Your task to perform on an android device: NWT Adidas Tricot JOGGERS looks suitable to buy but i want to view more details of the product , View the details of the NWT Adidas Tricot JOGGERS in the eBay app
Image 0: 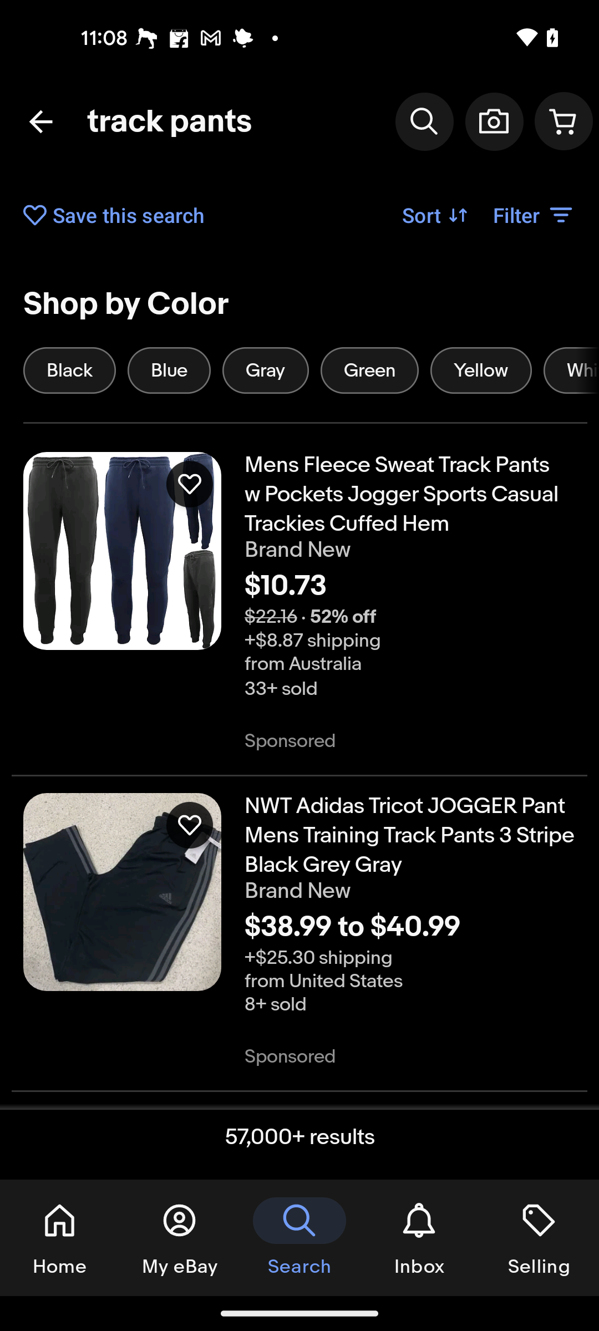
Click on the NWT Adidas Tricot JOGGERS 
Step 0: click (410, 835)
Image 1: 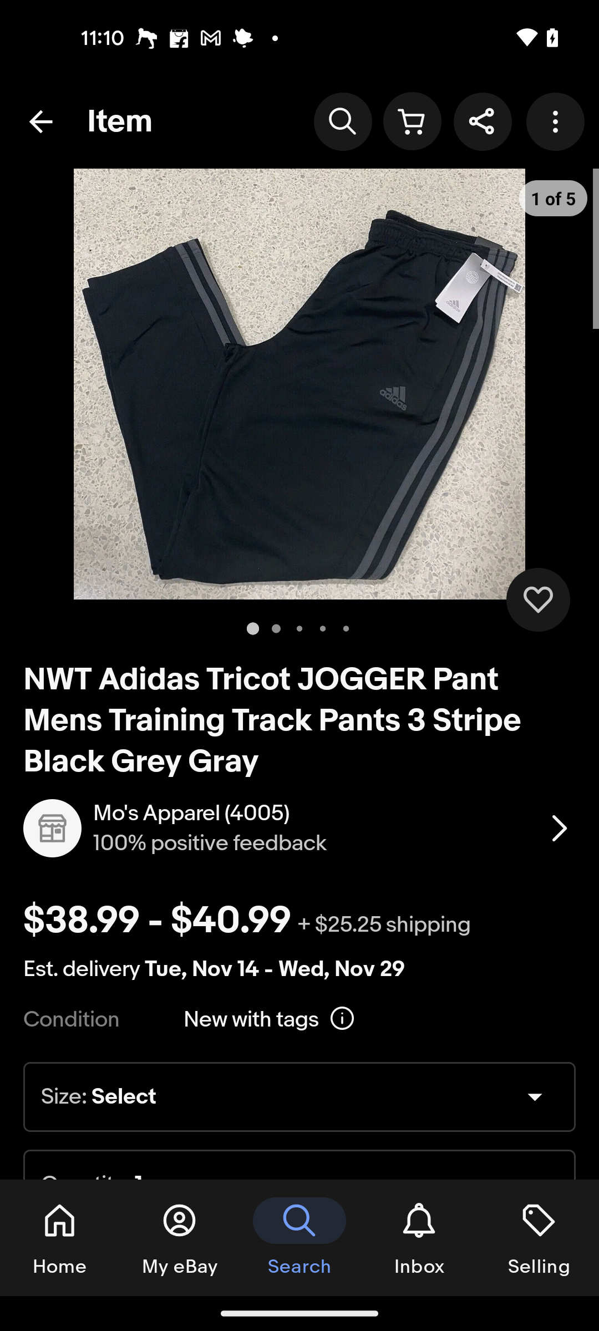
Swipe up for more product details
Step 1: scroll down
Image 2: 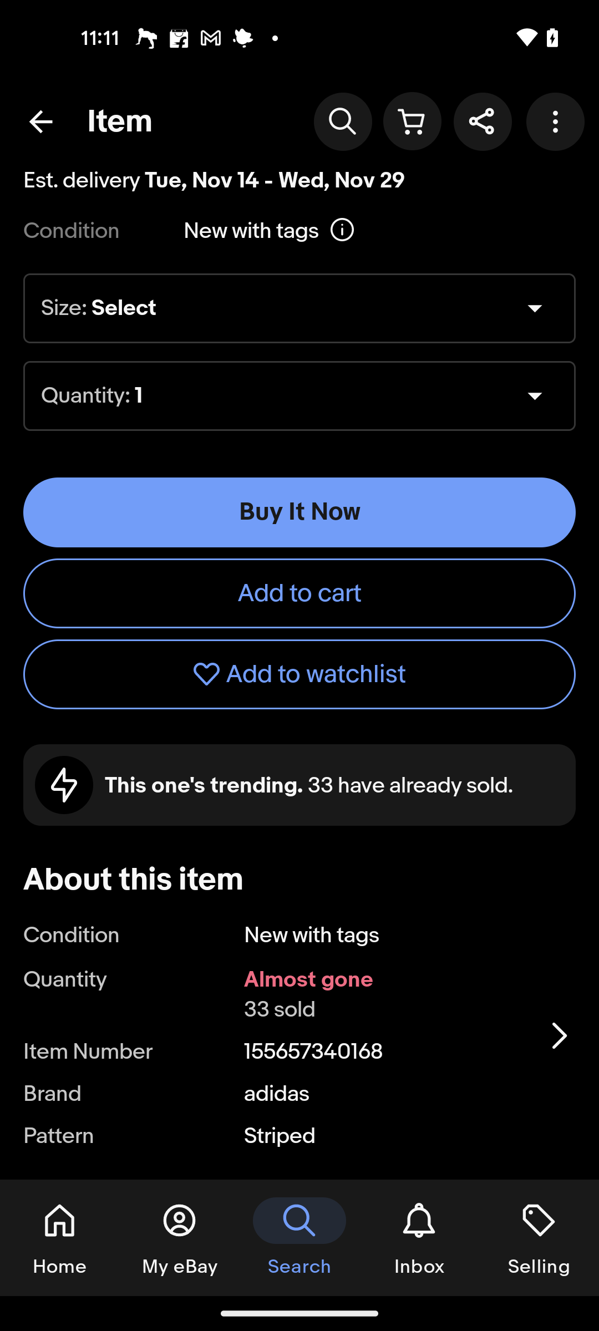
Swipe up for more product details
Step 2: scroll down
Image 3: 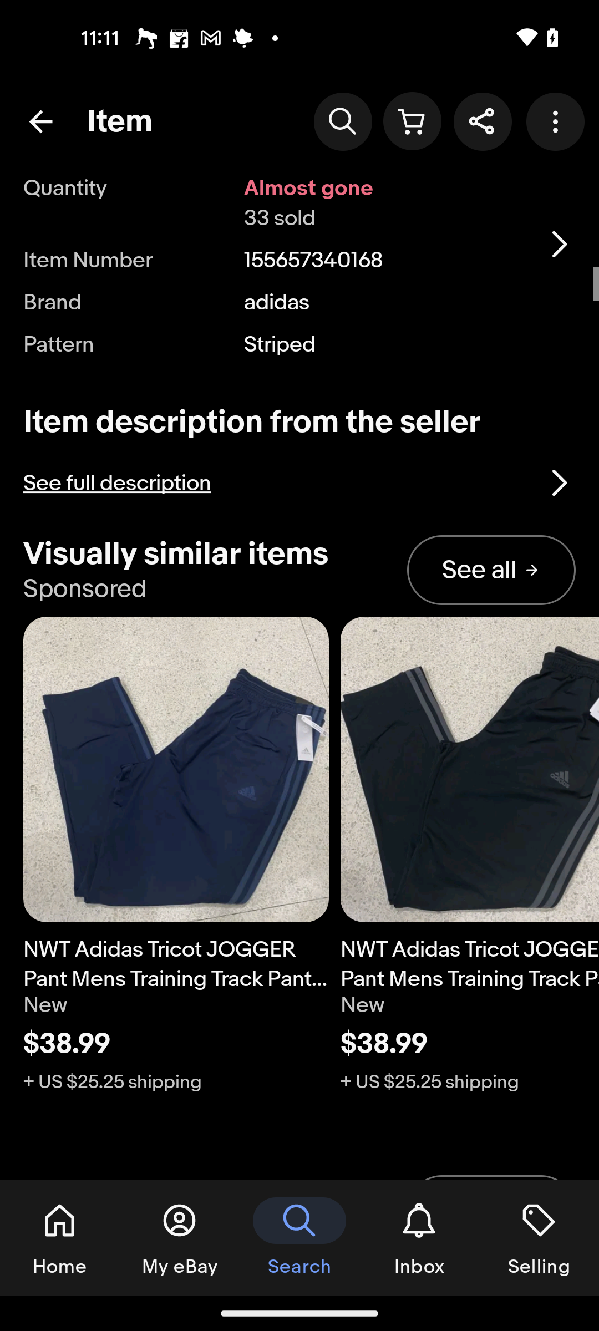
Click on the see full description button
Step 3: click (282, 482)